Your task to perform on an android device: I am going to London, and I have Dutch currency, so I would like to convert 100 euros into US dollars currency app
Image 1: 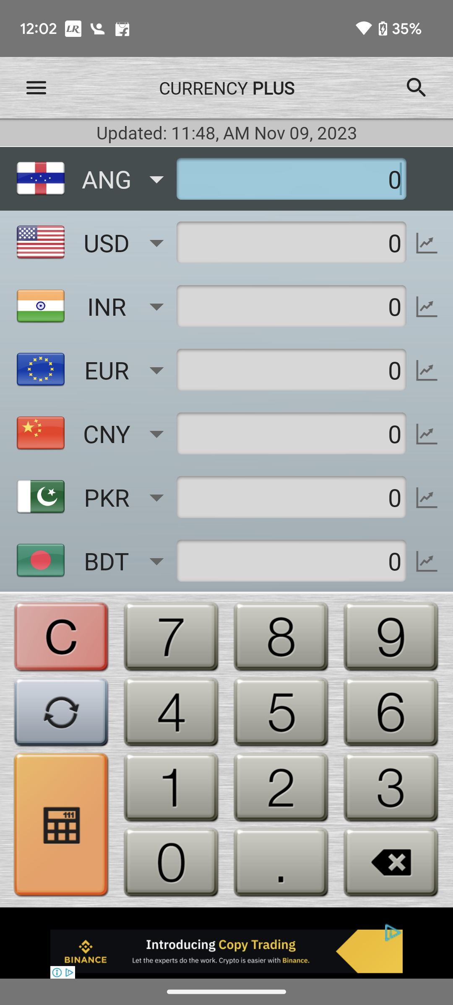
Type 100 add convert in USD
Step 1: click (187, 805)
Image 2: 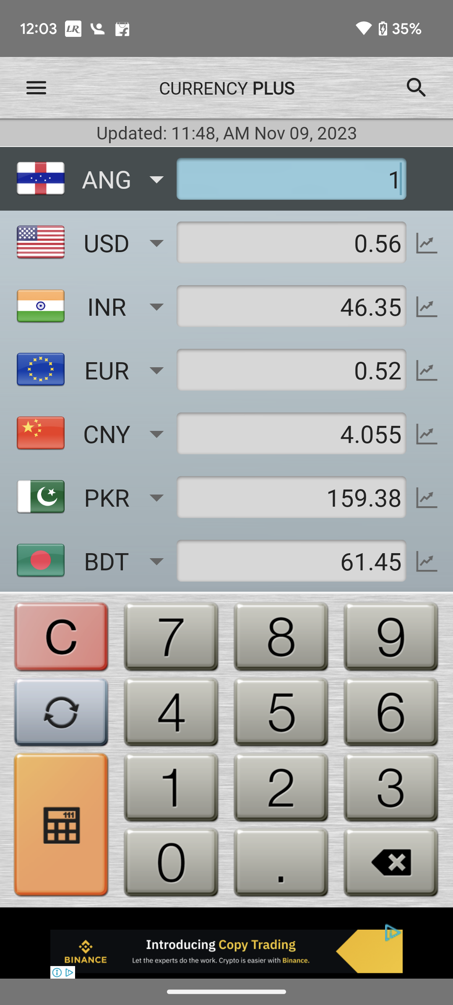
Type 100 add convert in USD
Step 2: click (167, 858)
Image 3: 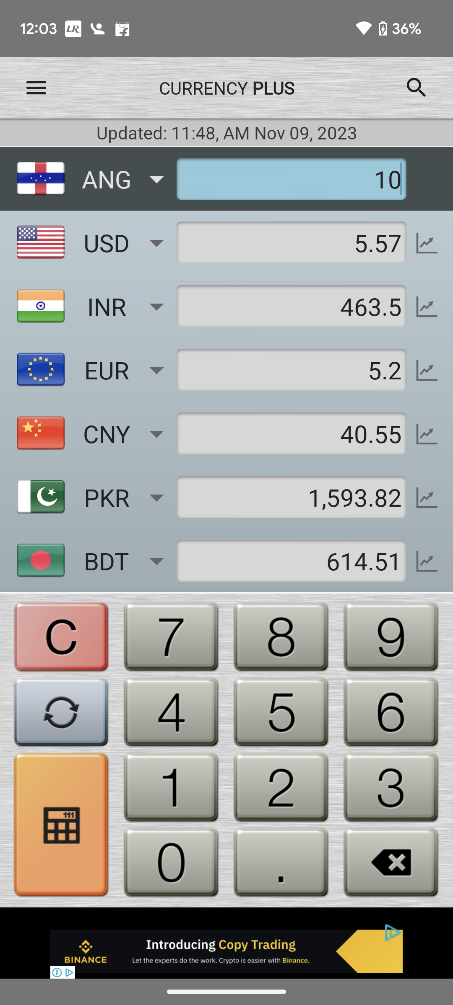
Type 100 add convert in USD
Step 3: click (165, 877)